Your task to perform on an android device: Create a survey form for the Employment Fair event with the title "Employment Fair Survey" on the SurveyMonkey app.
Image 0: 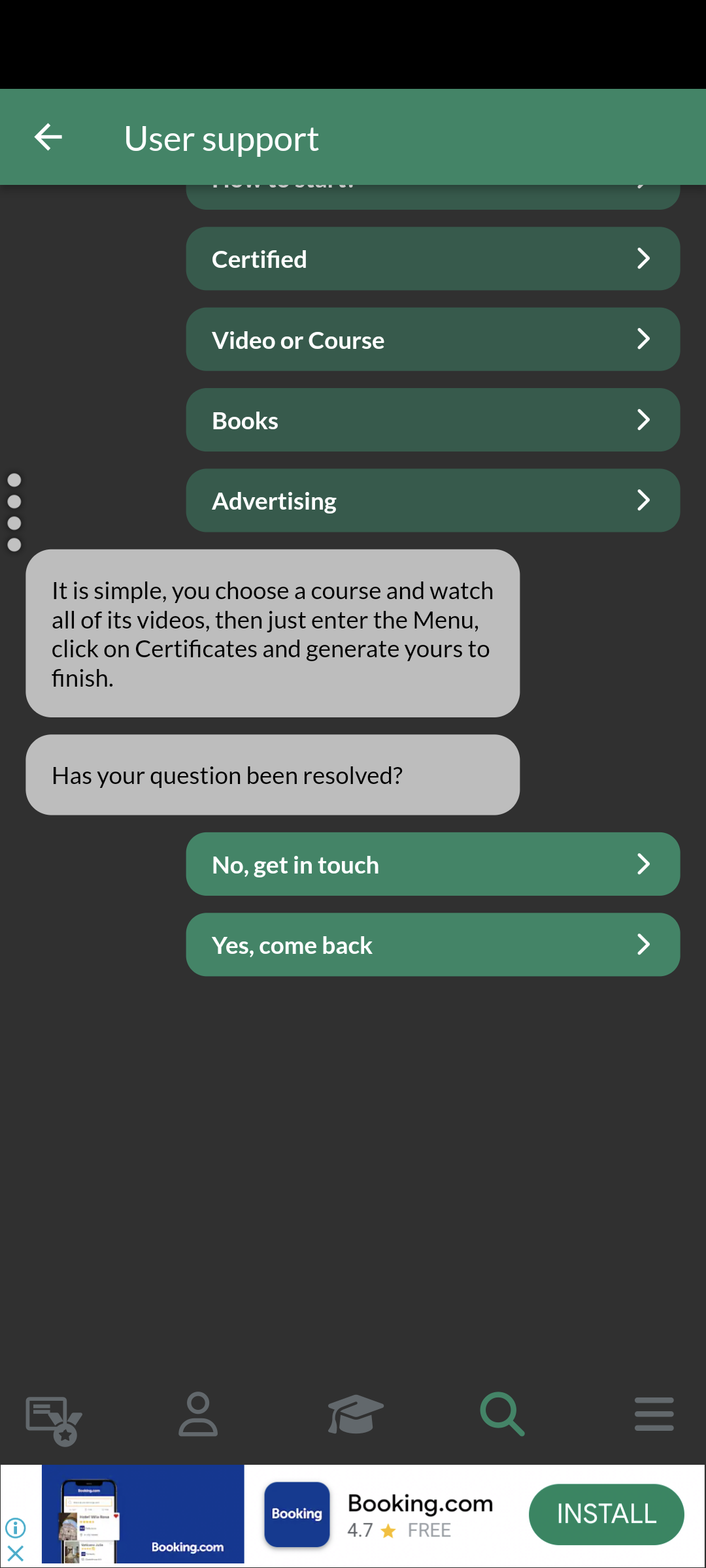
Open the SurveyMonkey app.
Step 0: open app "SurveyMonkey"
Image 1: 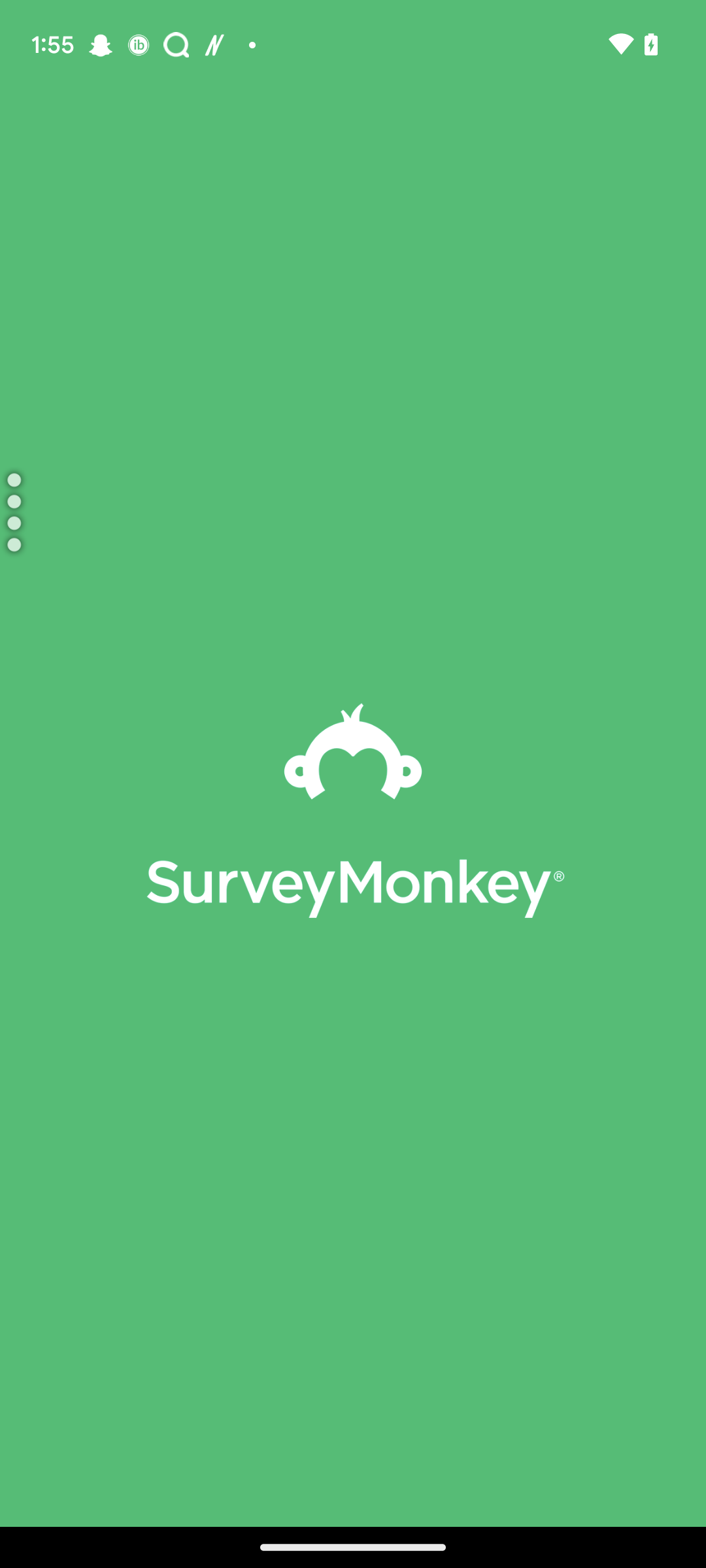
Open the SurveyMonkey app.
Step 1: wait
Image 2: 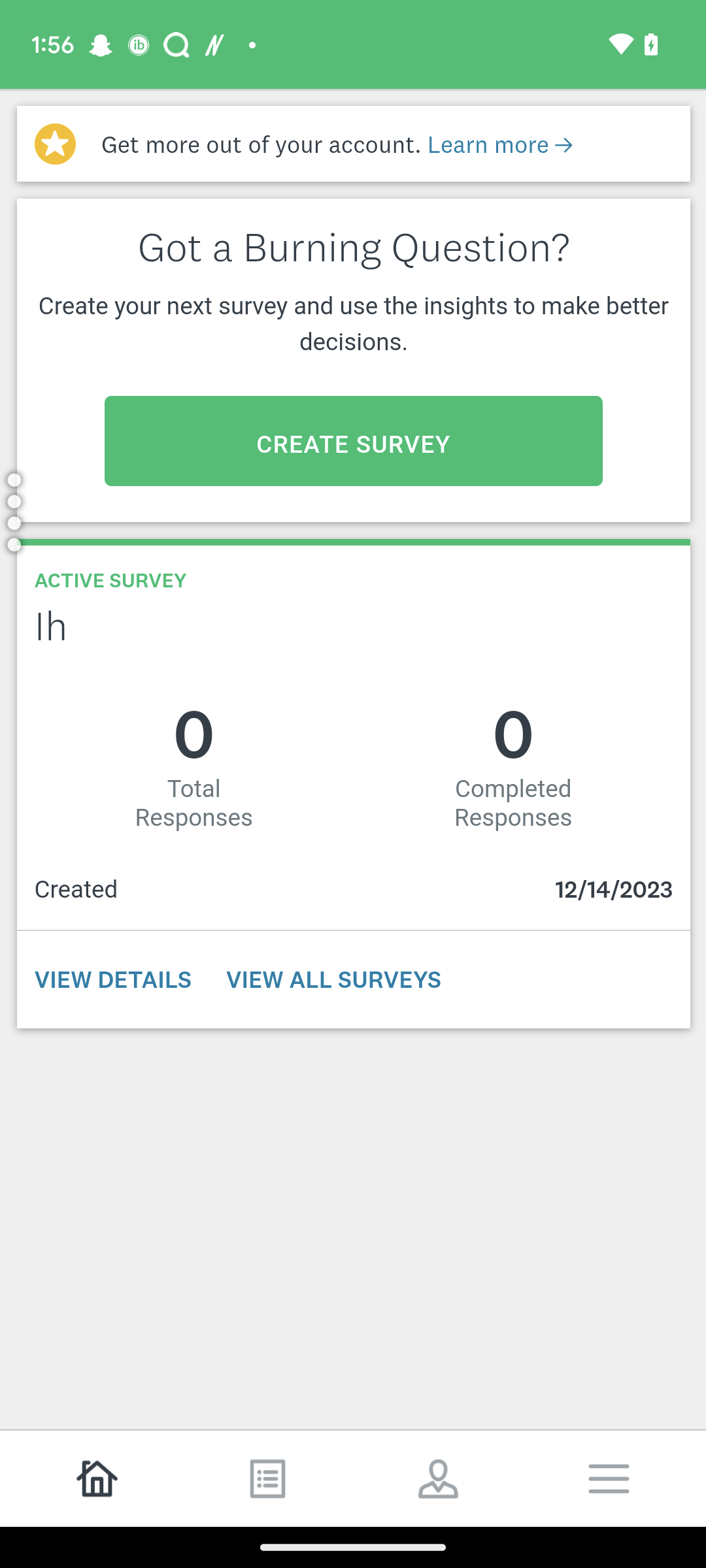
Click on the Button "Create Survey".
Step 2: click (277, 444)
Image 3: 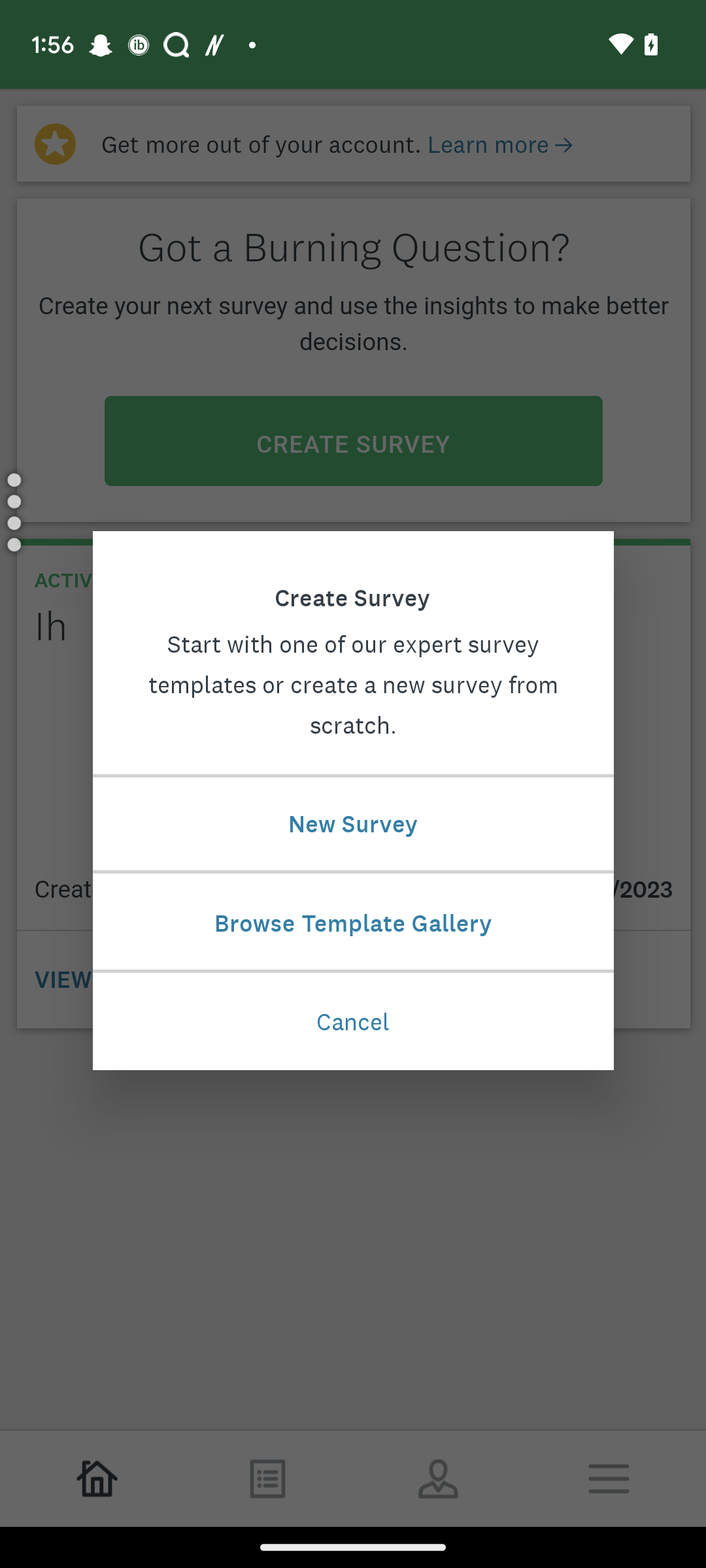
Click on the button "New survey".
Step 3: click (352, 823)
Image 4: 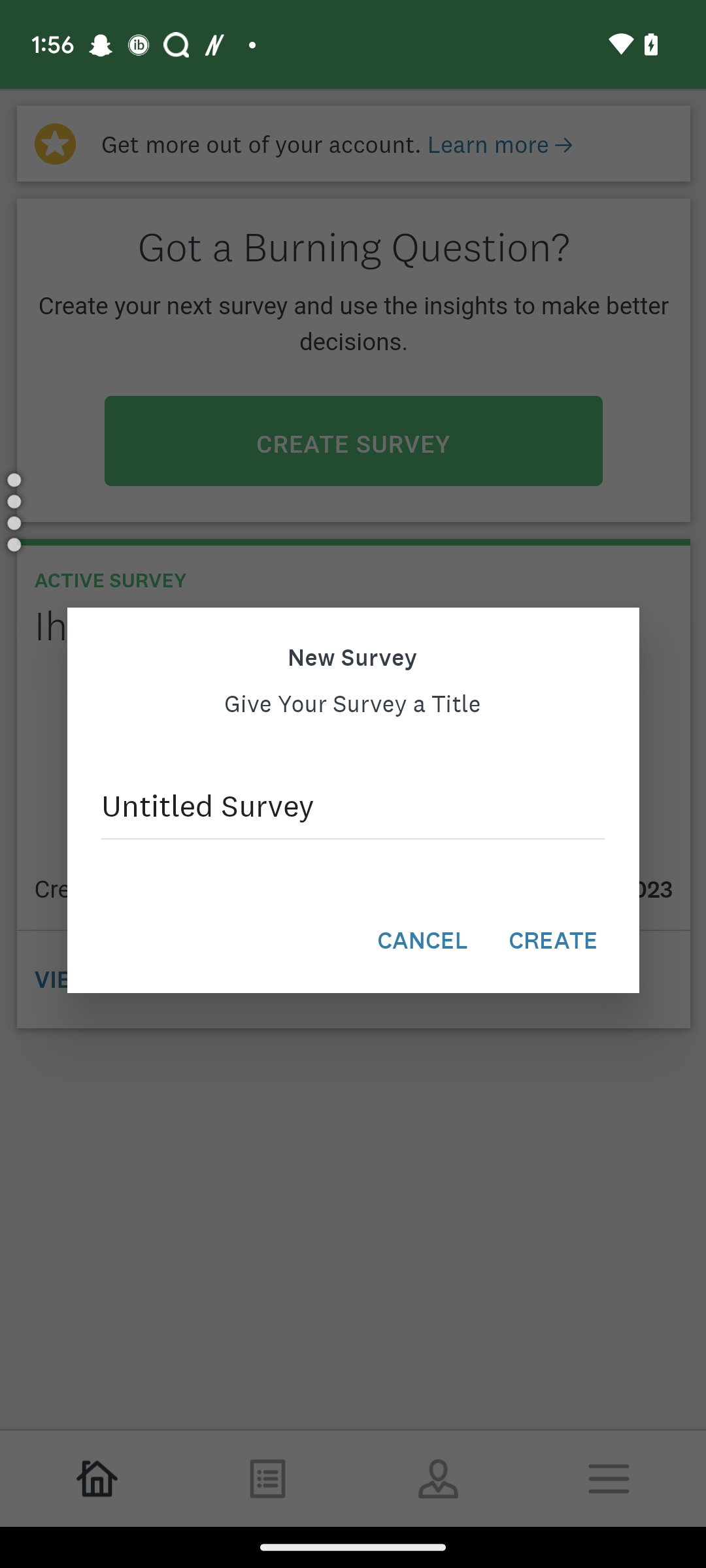
click on the input box.
Step 4: click (353, 802)
Image 5: 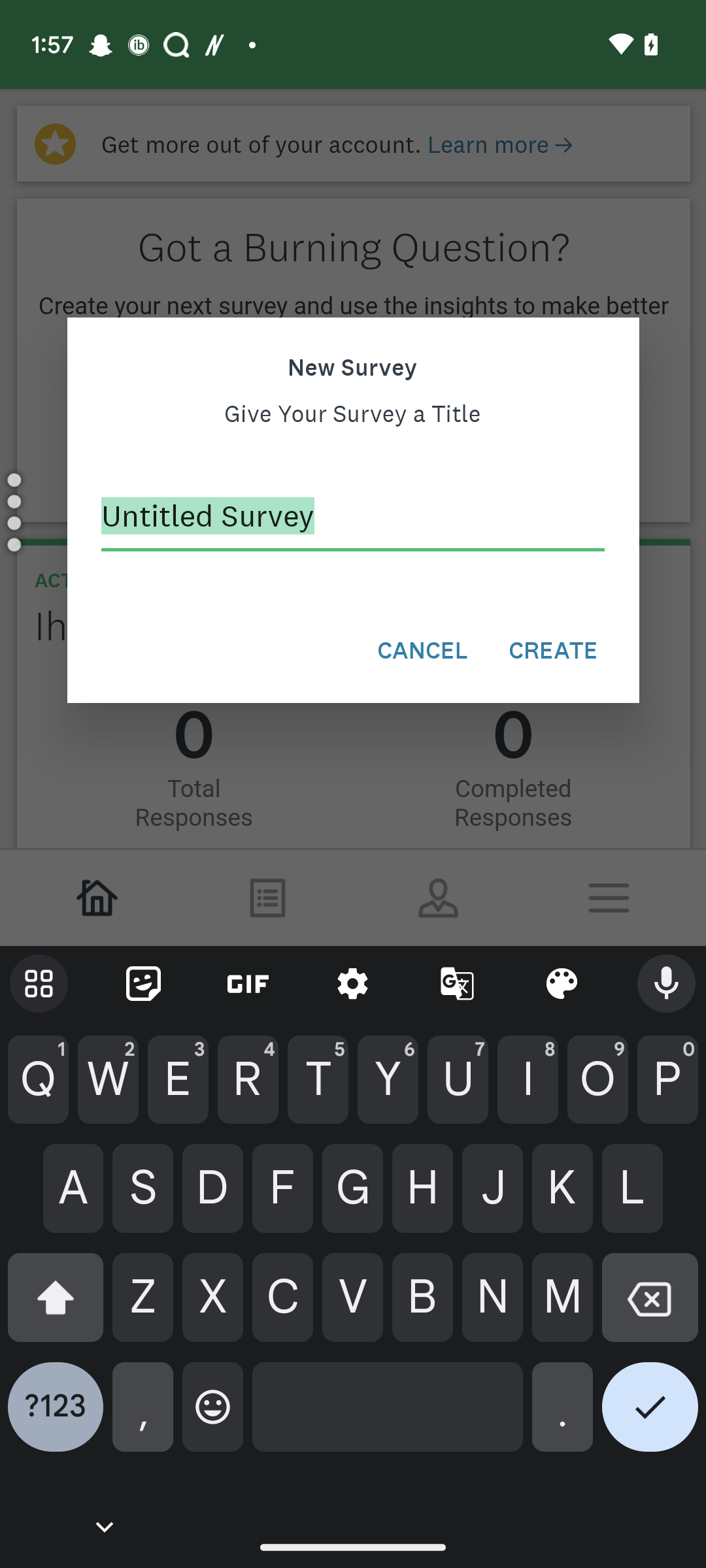
Type "Employment Fair Survey" in the Input box.
Step 5: type "Employment Fair Survey"
Image 6: 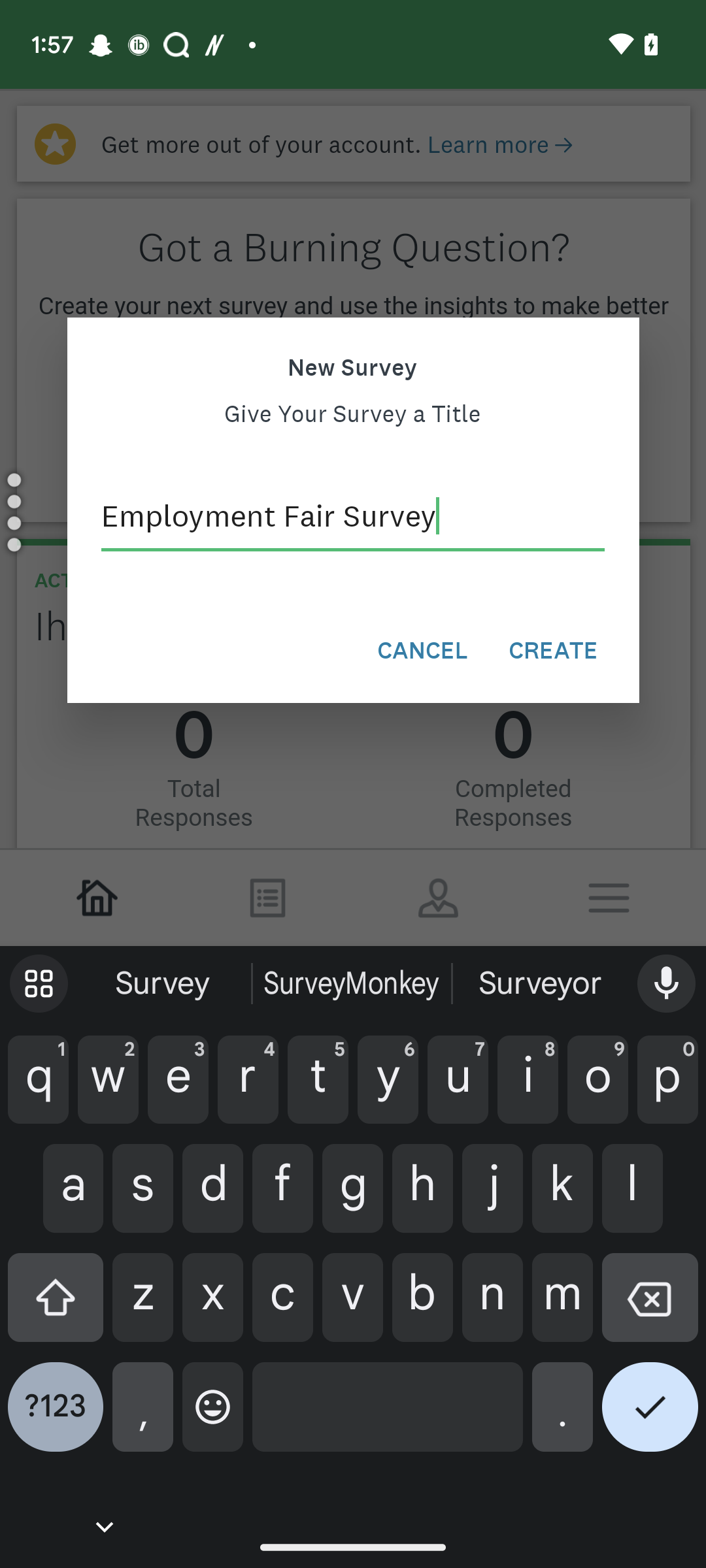
Click on the Create button.
Step 6: click (553, 649)
Image 7: 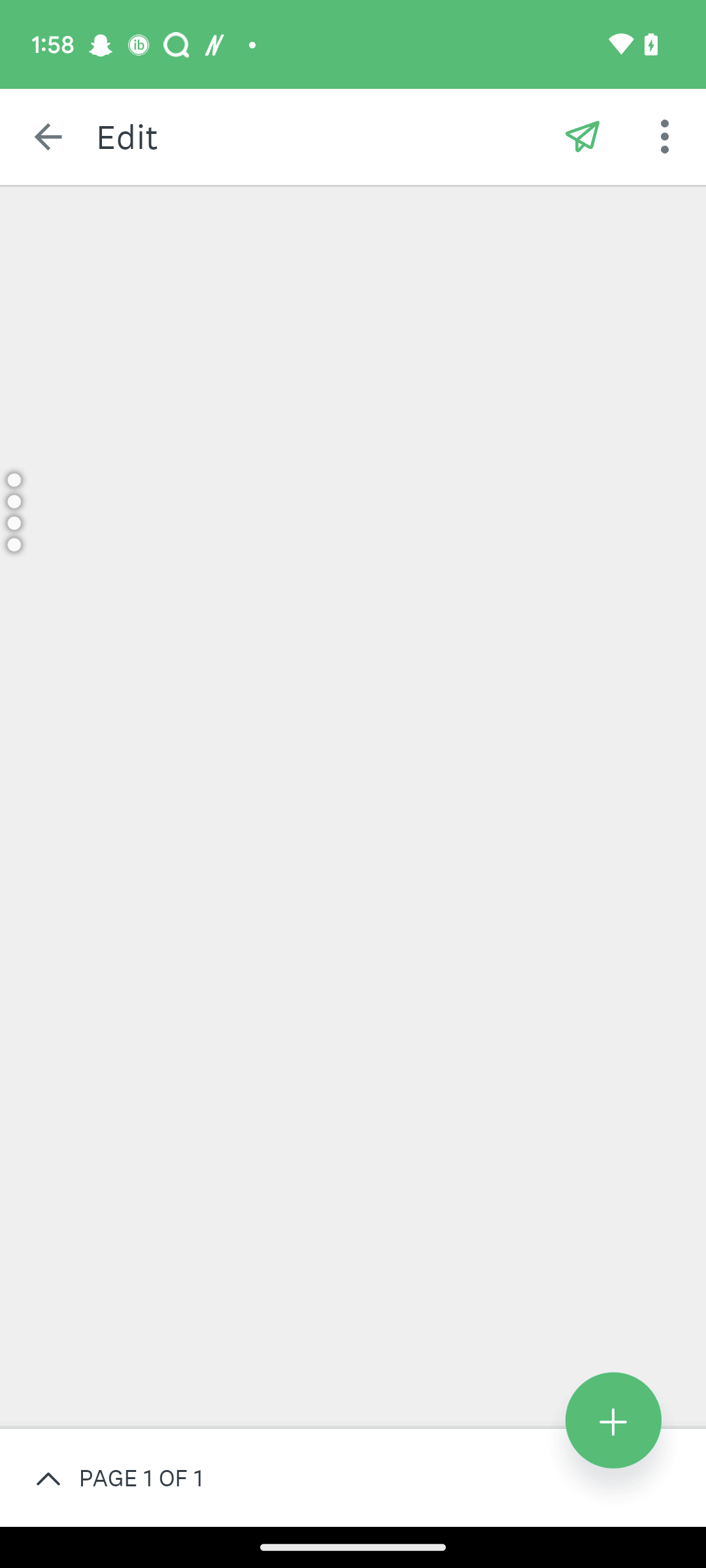
Click on the Create button.
Step 7: wait